Your task to perform on an android device: I want to add the first recording's title to Meditation Thought in the Sound Recorder Plus app. 
Image 0: 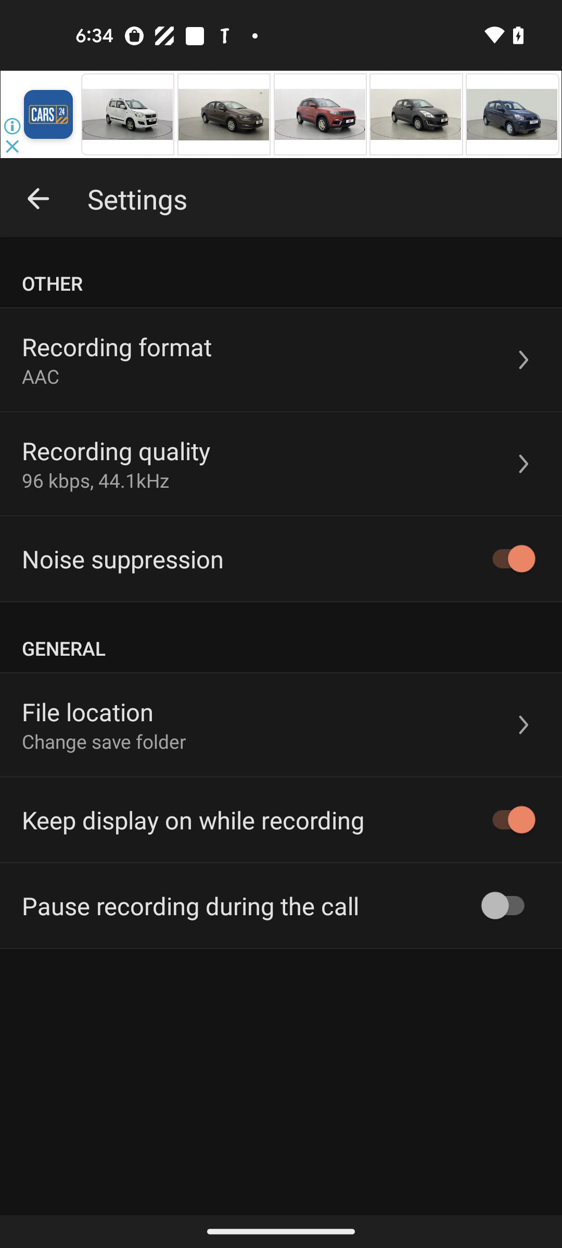
Go back to previous page 
Step 0: press back button
Image 1: 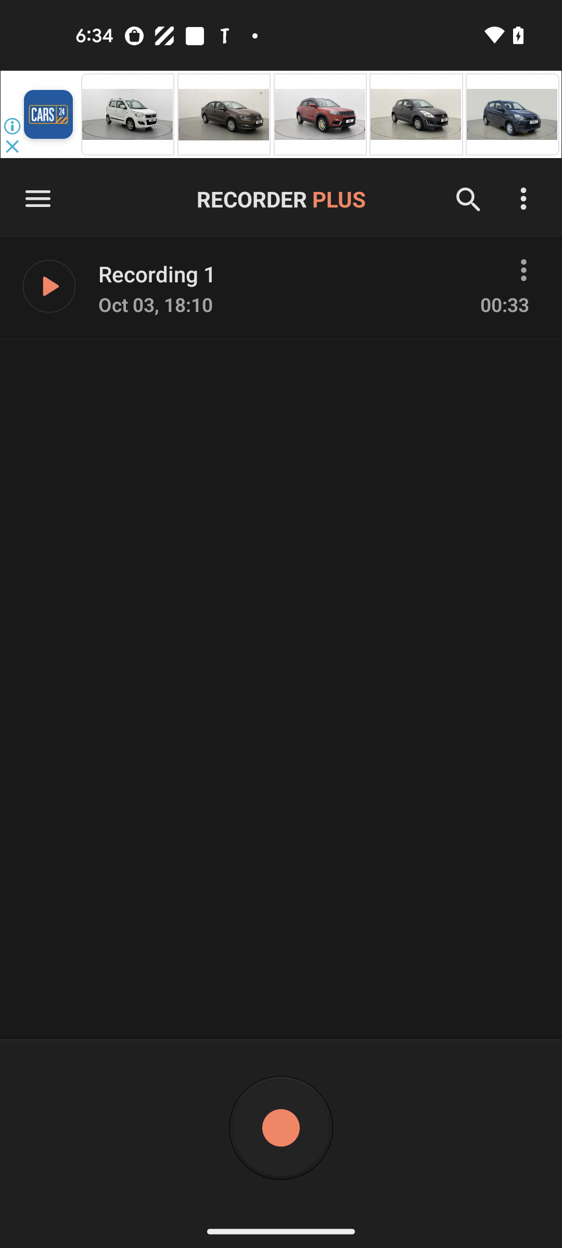
Click on the three dots icon at the right corner of the screen
Step 1: click (523, 270)
Image 2: 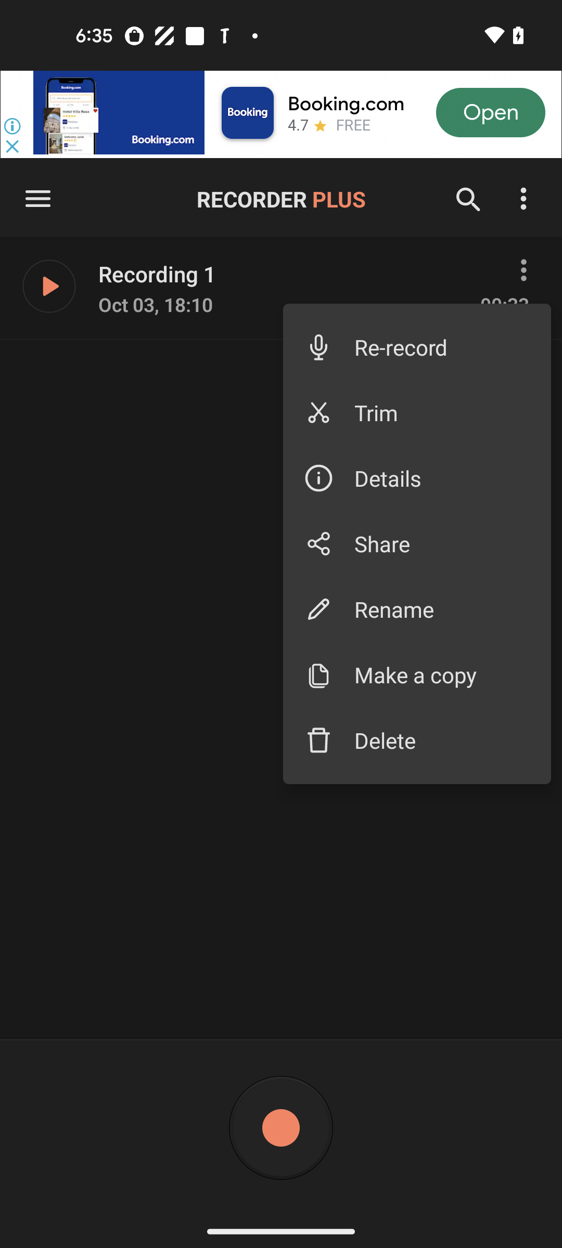
Click on the Rename option 
Step 2: click (442, 609)
Image 3: 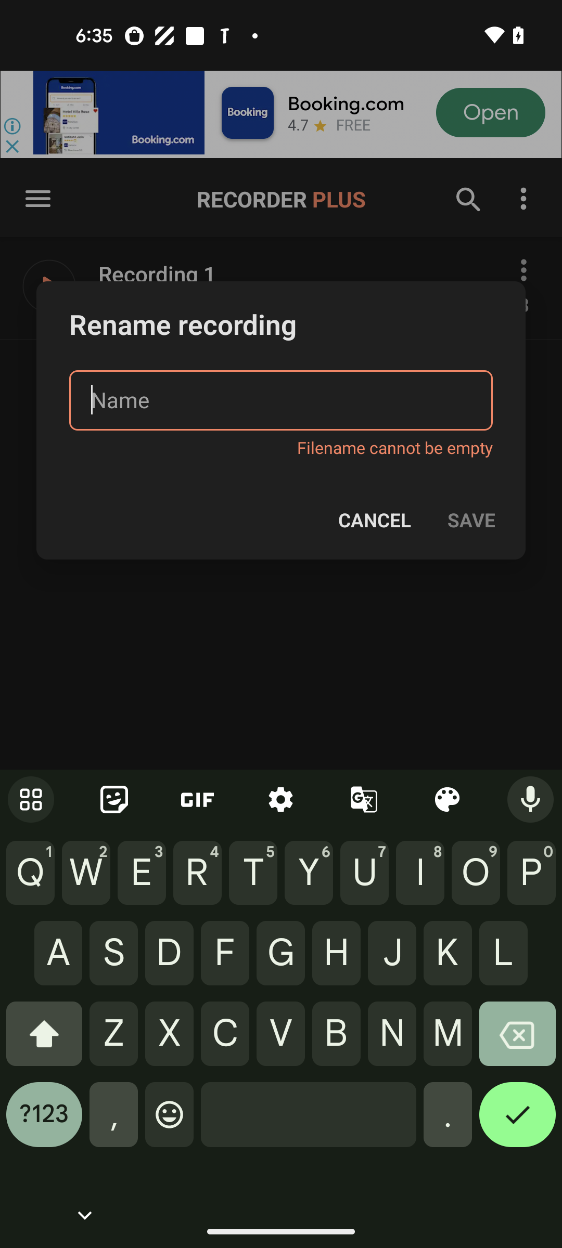
Enter a name as Meditation Thought
Step 3: type "Meditation Thought"
Image 4: 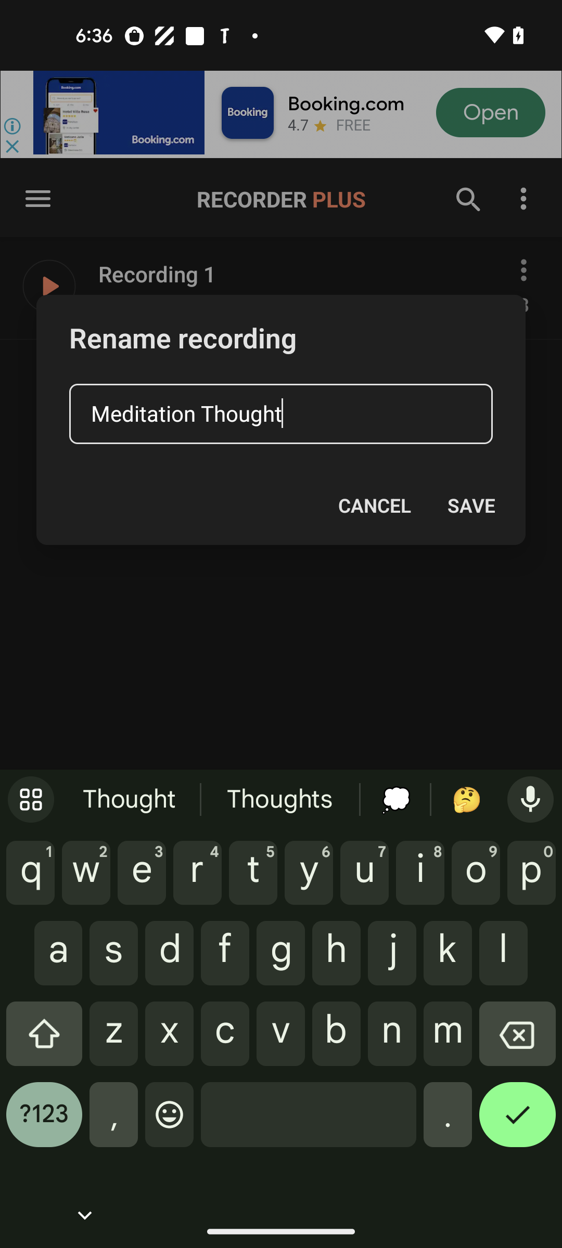
Click on the Save button 
Step 4: click (470, 505)